Your task to perform on an android device: To find out more about the Forum low sneakers, including its quality and other features, read customer feedback on the Adidas app.
Image 0: 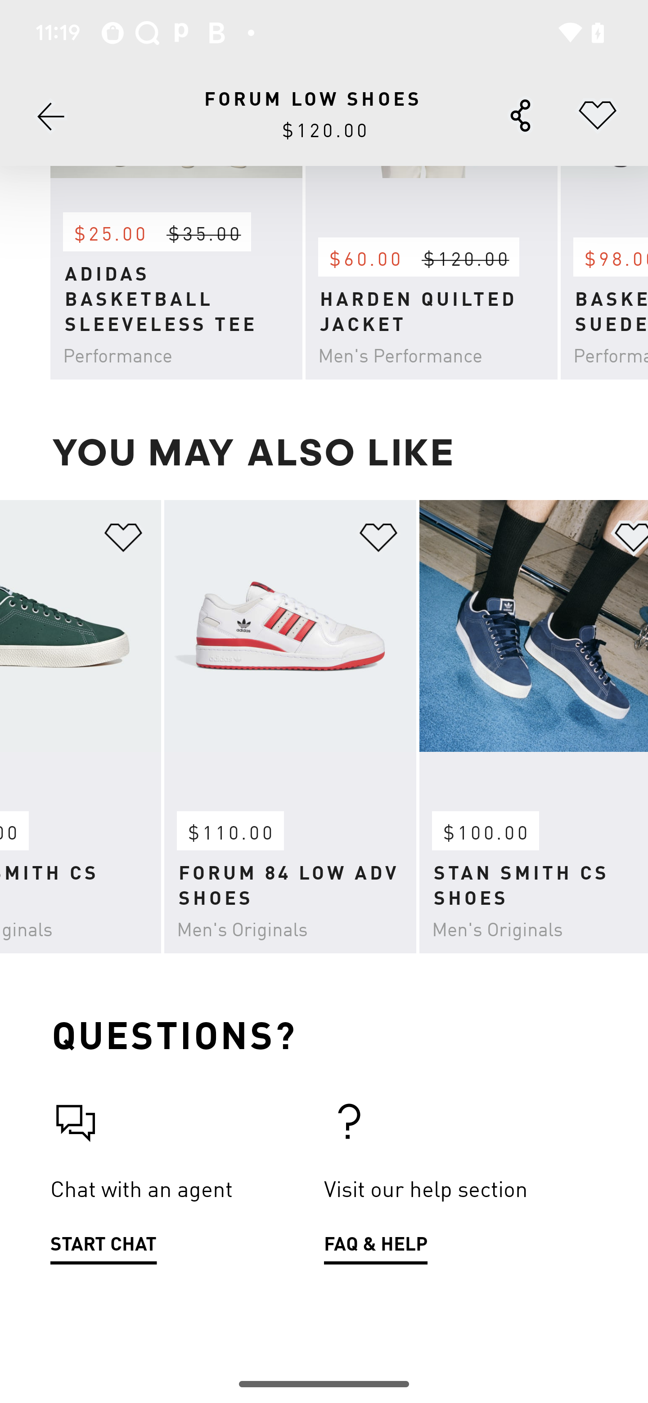
Swipe down on the screen to view the reviews
Step 0: scroll up
Image 1: 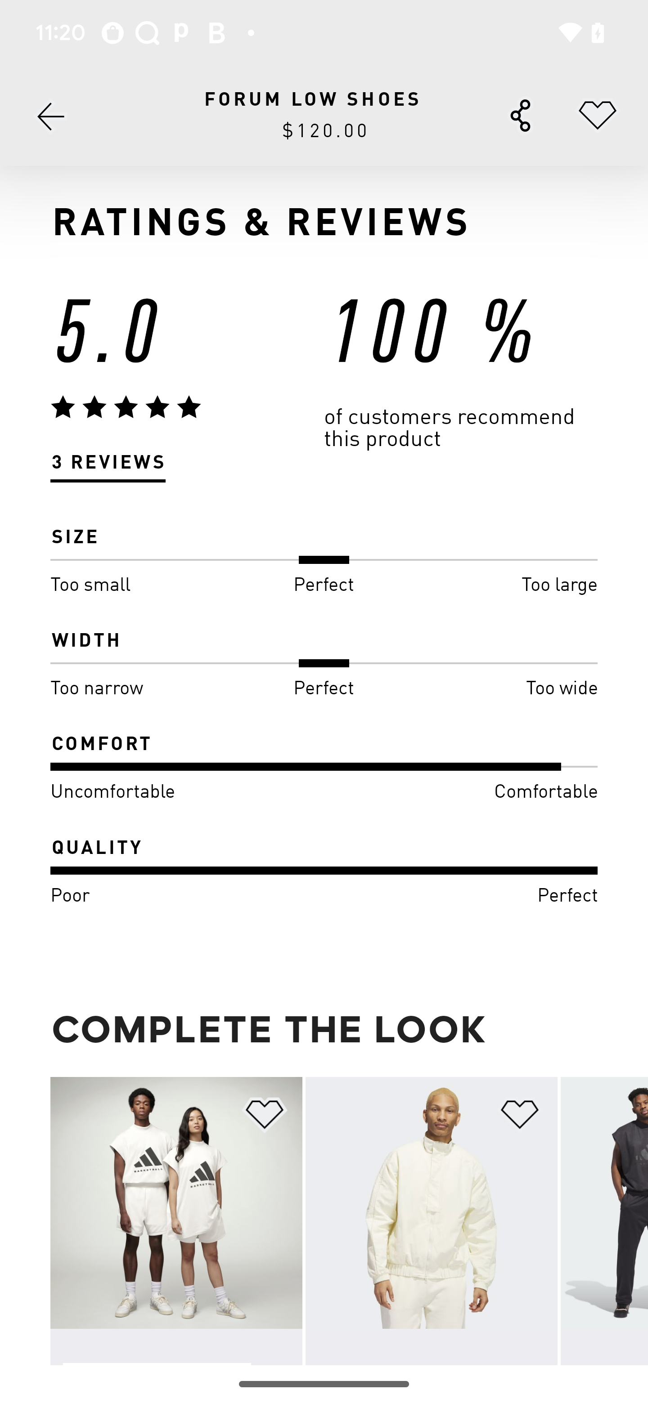
Swipe down on the screen to view the reviews
Step 1: scroll up
Image 2: 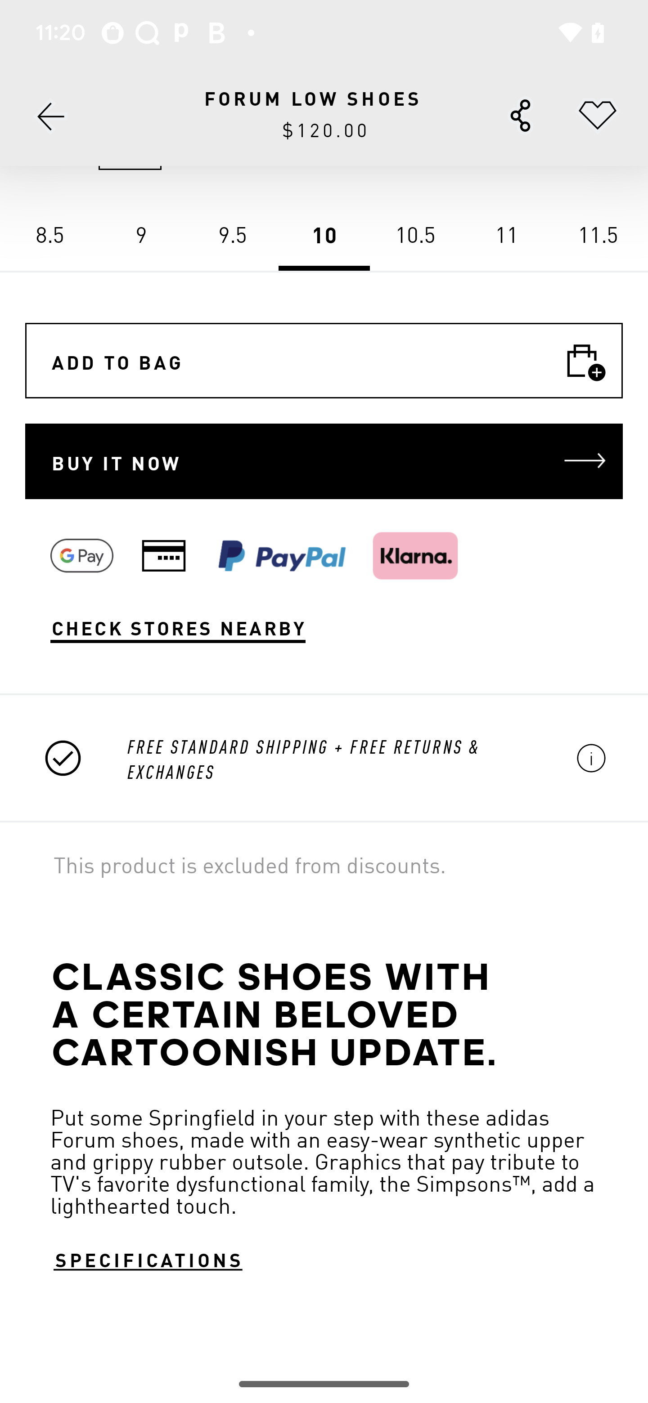
Swipe up on the screen
Step 2: scroll down
Image 3: 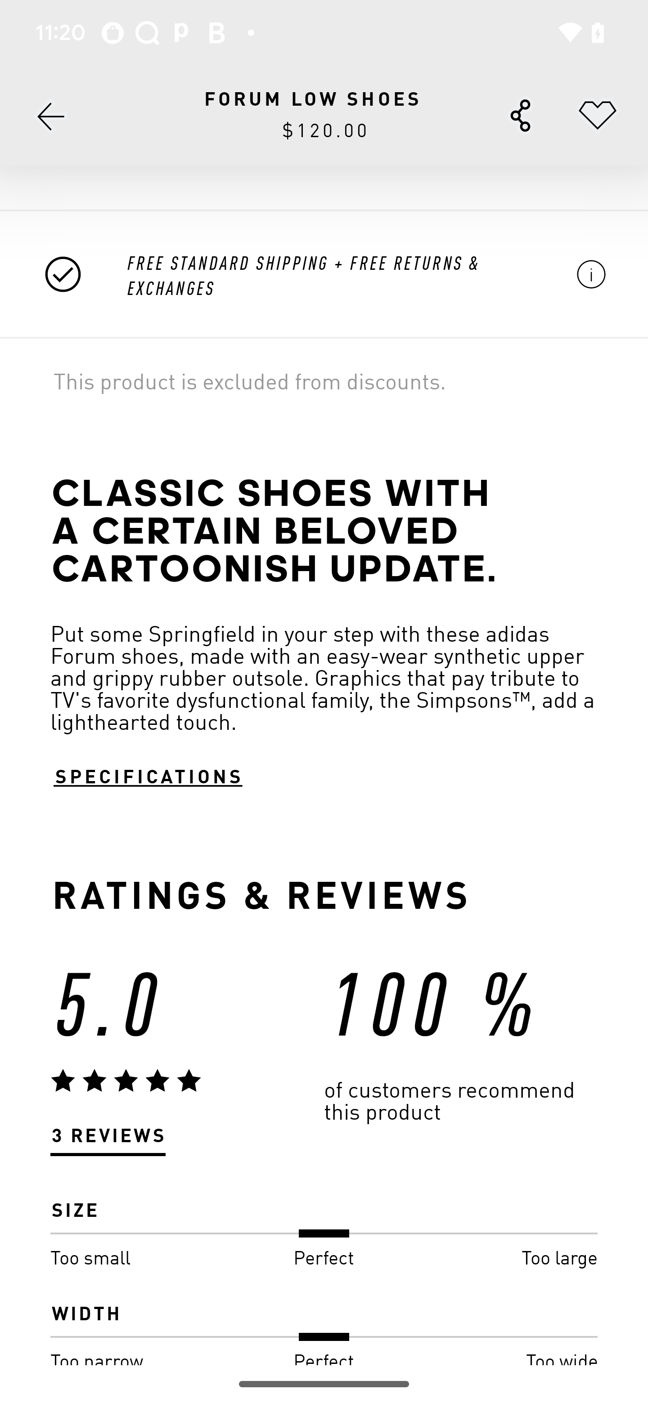
Swipe up on the screen
Step 3: scroll down